Your task to perform on an android device: Open CarGuru app and Search For Audi A4. 
Image 0: 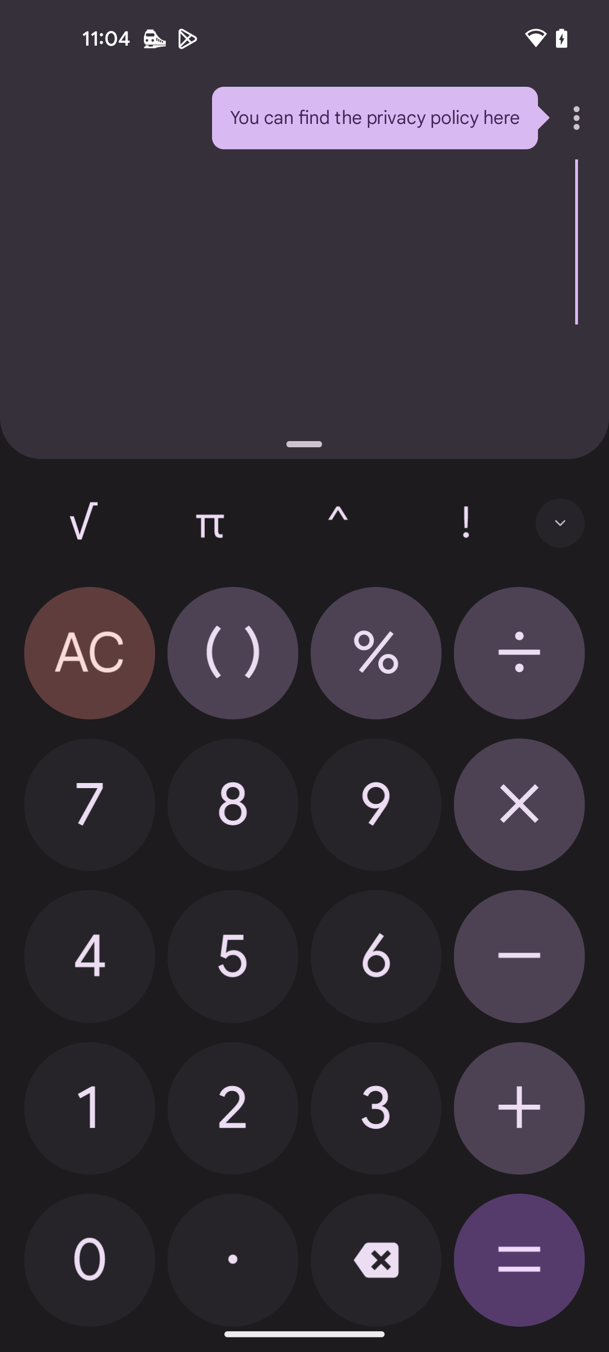
Open CarGuru app
Step 0: open app "CarGuru"
Image 1: 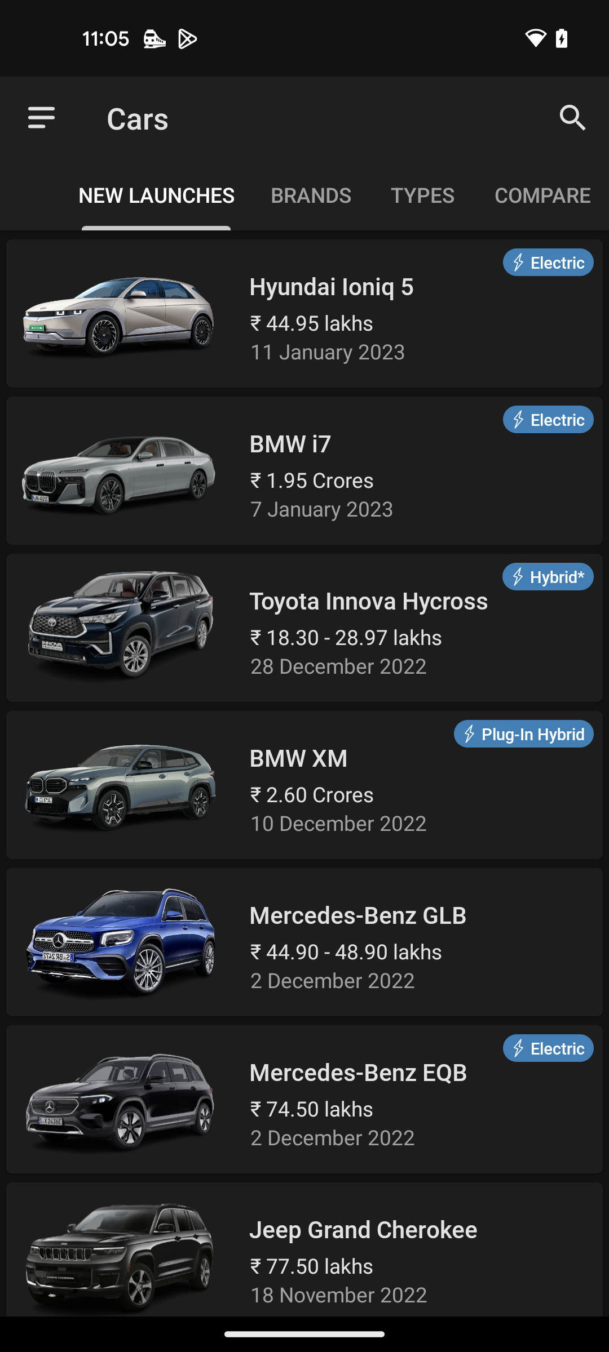
Click on Search icon at the top right corner
Step 1: click (573, 118)
Image 2: 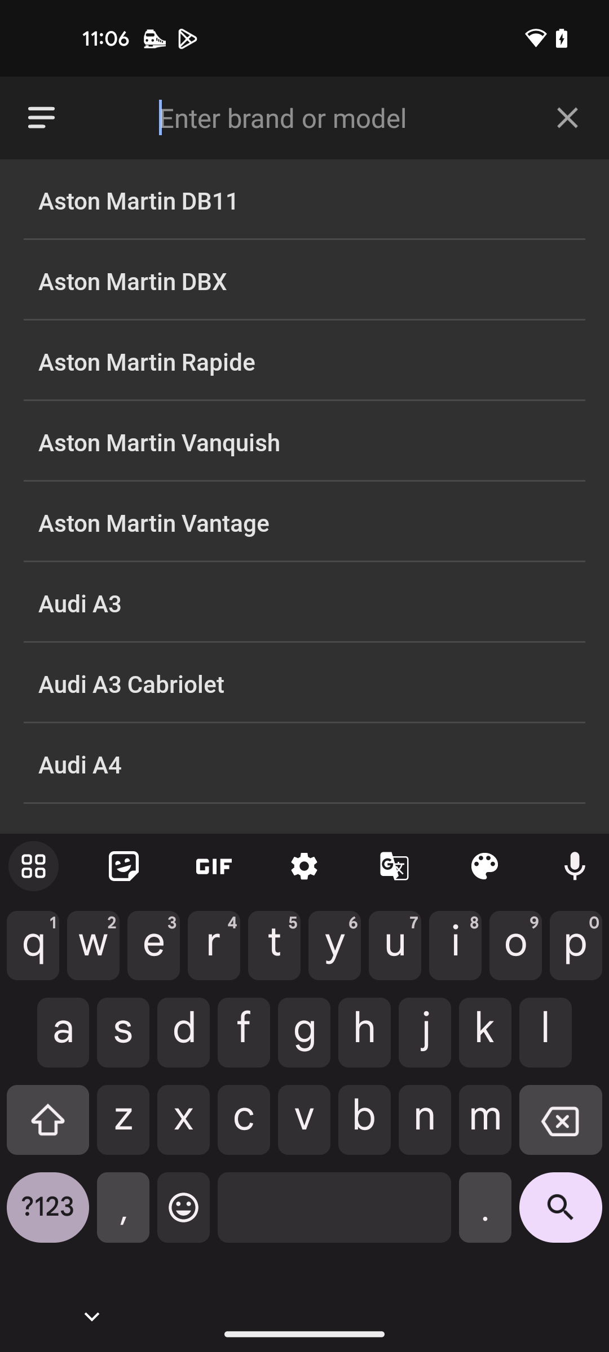
Search for Audi A4
Step 2: type "Audi A4"
Image 3: 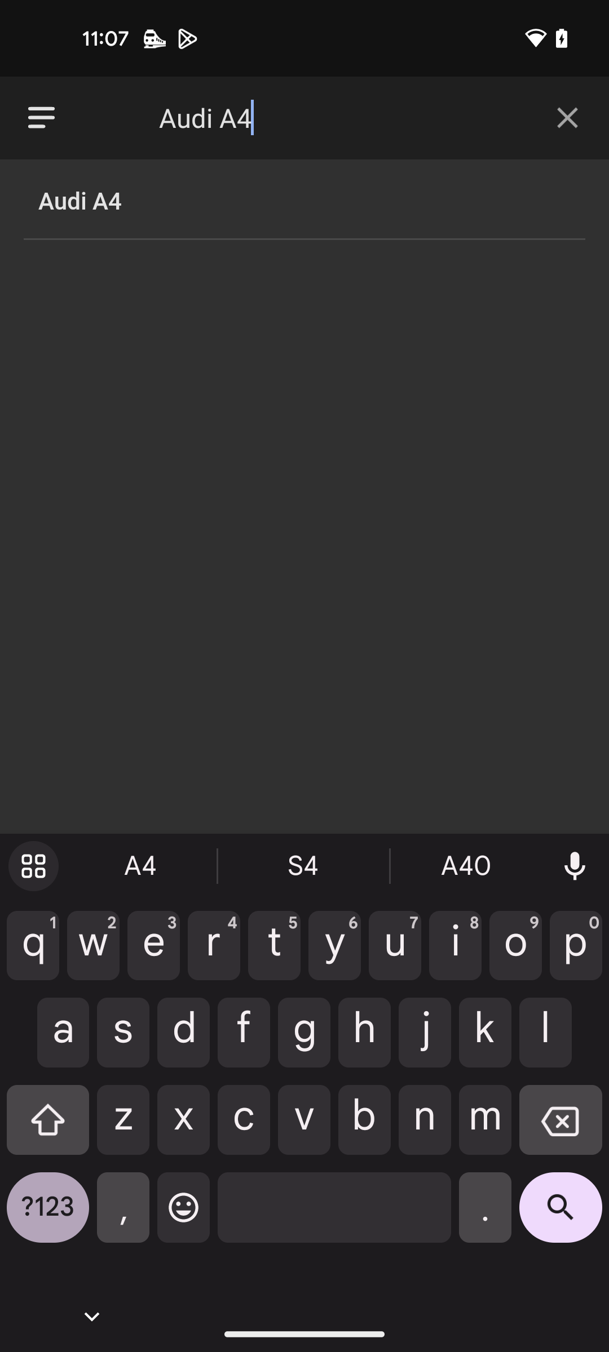
Click on Audi A4
Step 3: click (304, 200)